Your task to perform on an android device:  look at the events details called birthday party 
Image 0: 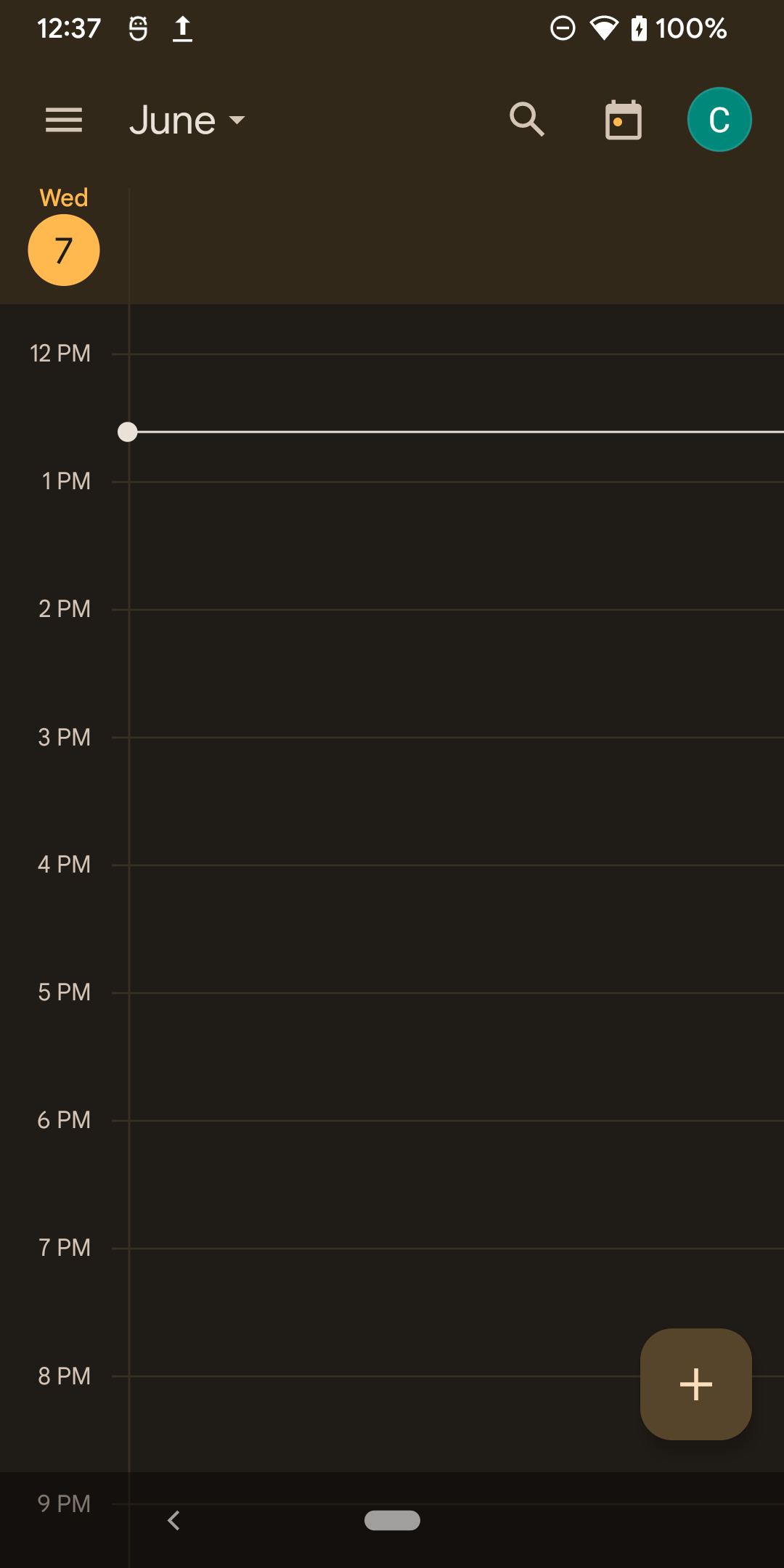
click on the more option at the top left corner of the screen 
Step 0: click (63, 120)
Image 1: 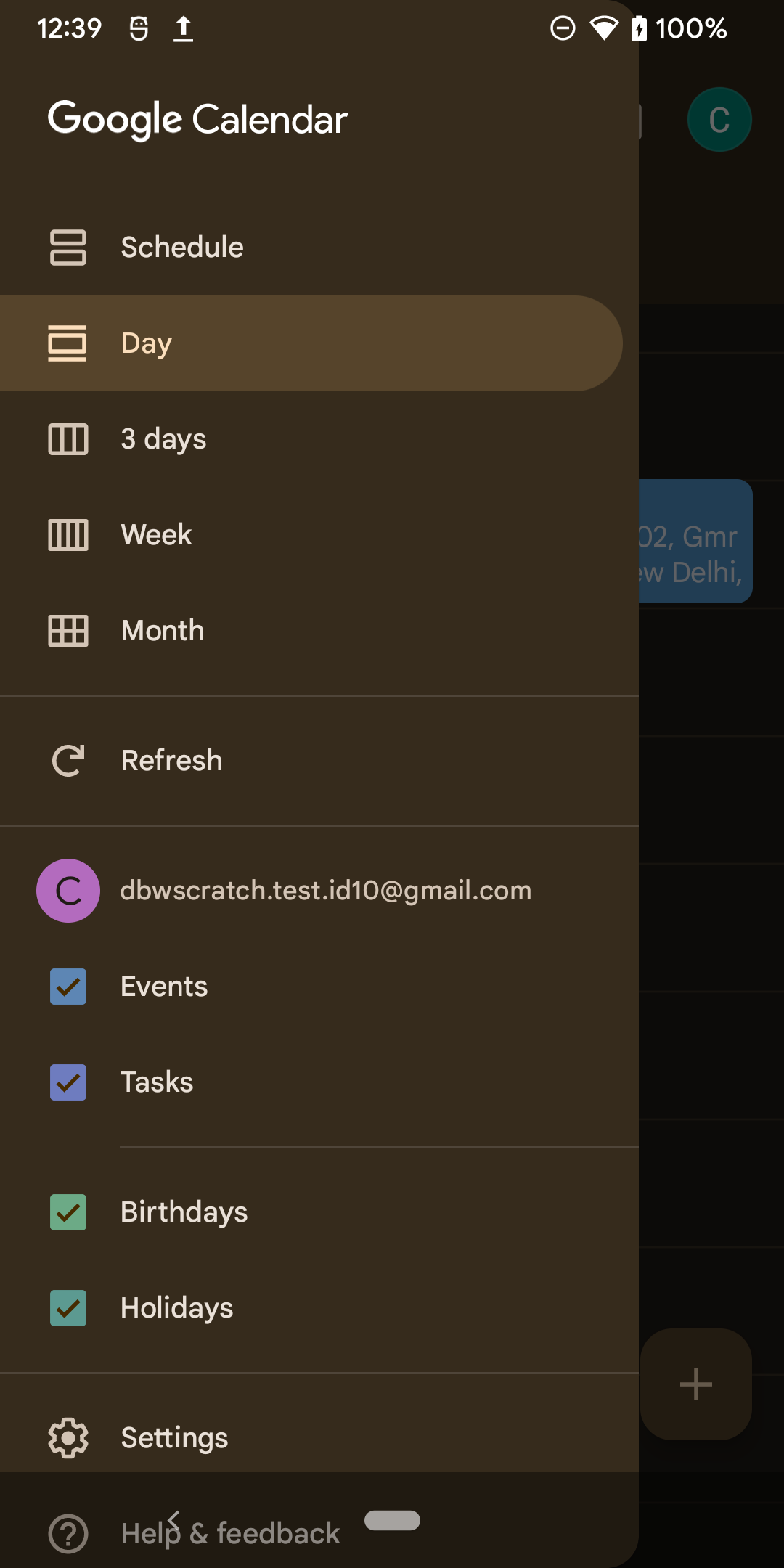
Go to the month section
Step 1: click (319, 630)
Image 2: 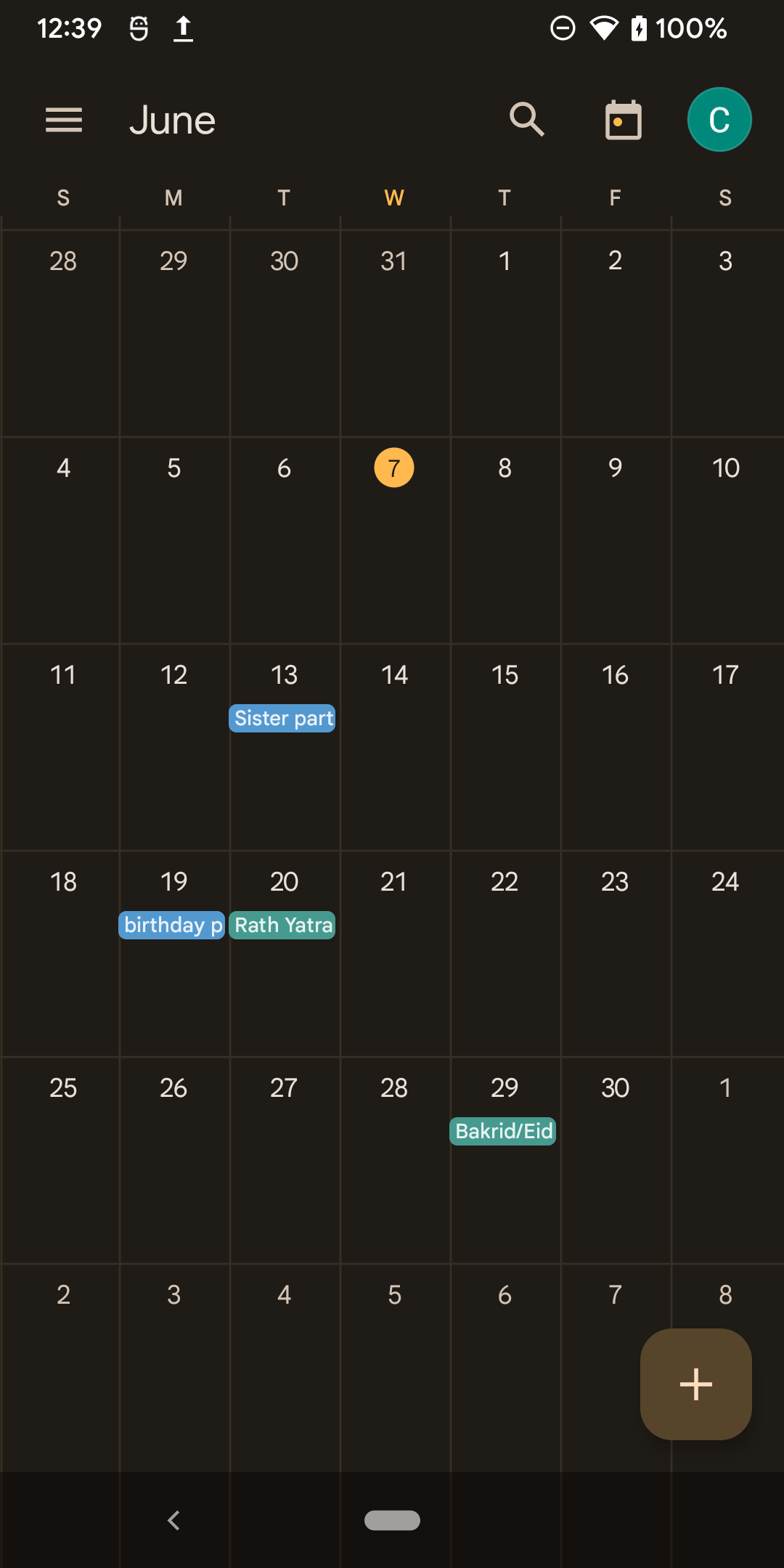
click on the date 19 june
Step 2: click (173, 955)